Your task to perform on an android device: I want to gift my father hiking poles for his next hiking trip. Search for hiking poles on the Flipkart app.
Image 0: 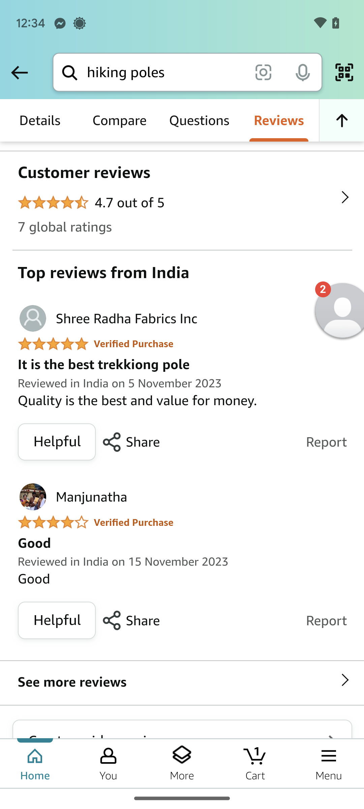
Open the Flipkart app.
Step 0: open app "Flipkart"
Image 1: 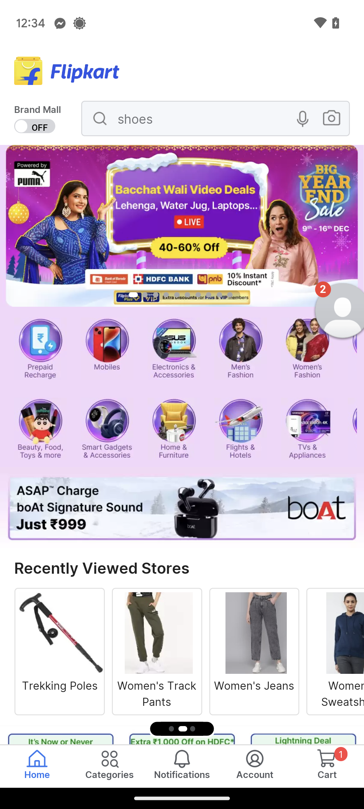
Click on the search bar at the top of the screen.
Step 1: click (190, 117)
Image 2: 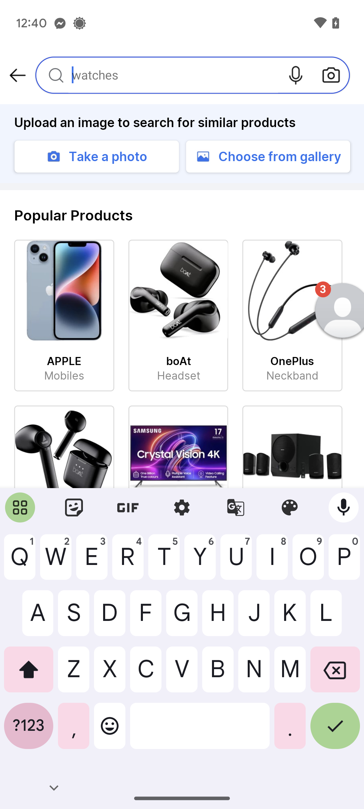
Type in hiking poles.
Step 2: type "hiking poles"
Image 4: 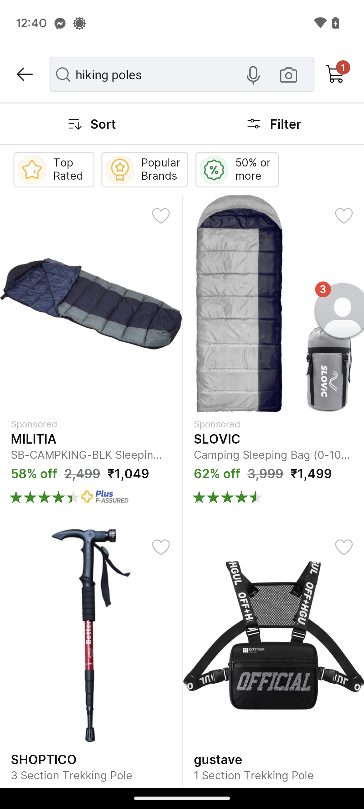
Scroll up.
Step 4: scroll down
Image 5: 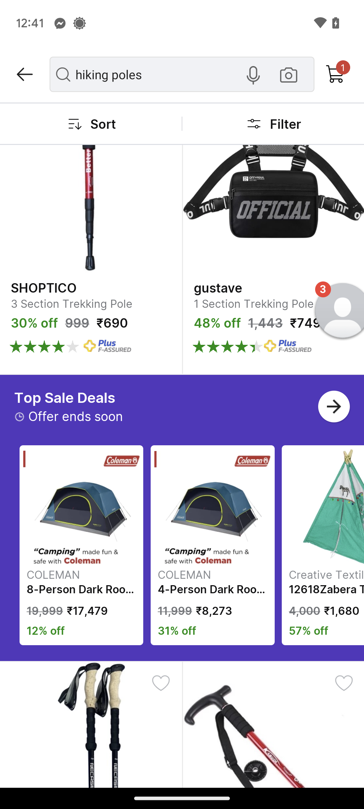
Scroll up.
Step 5: scroll down